Your task to perform on an android device: In the SoundCloud app Share the playlist Fun to dbwscratch.test.id3@gmail.com
Image 0: 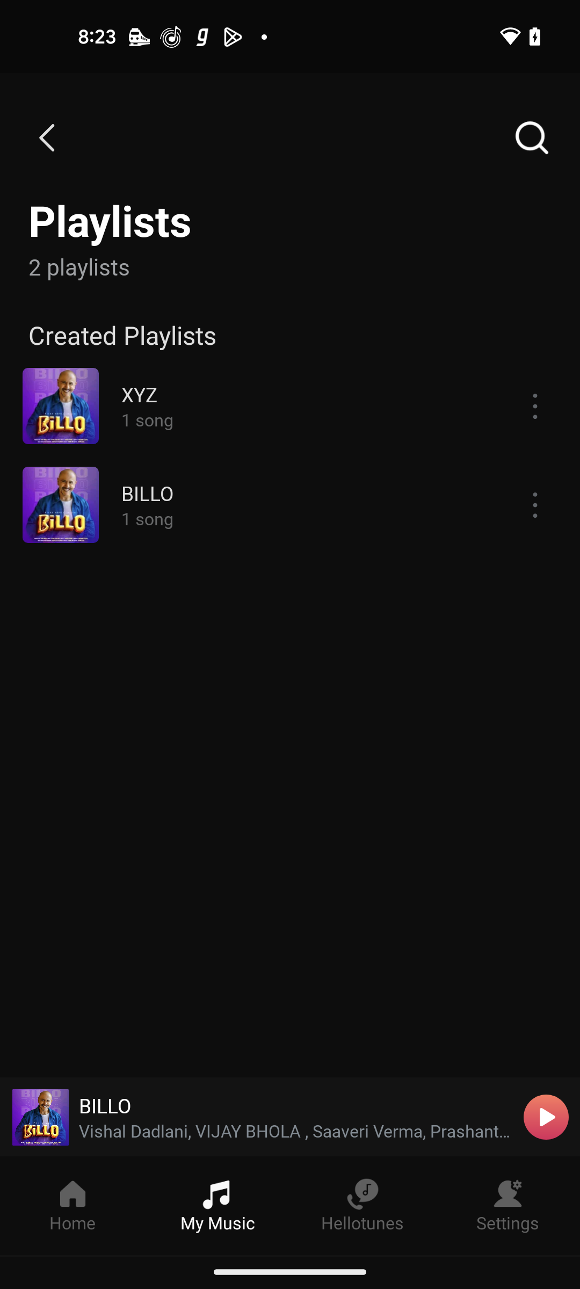
Open the SoundCloud app
Step 0: open app "SoundCloud"
Image 2: 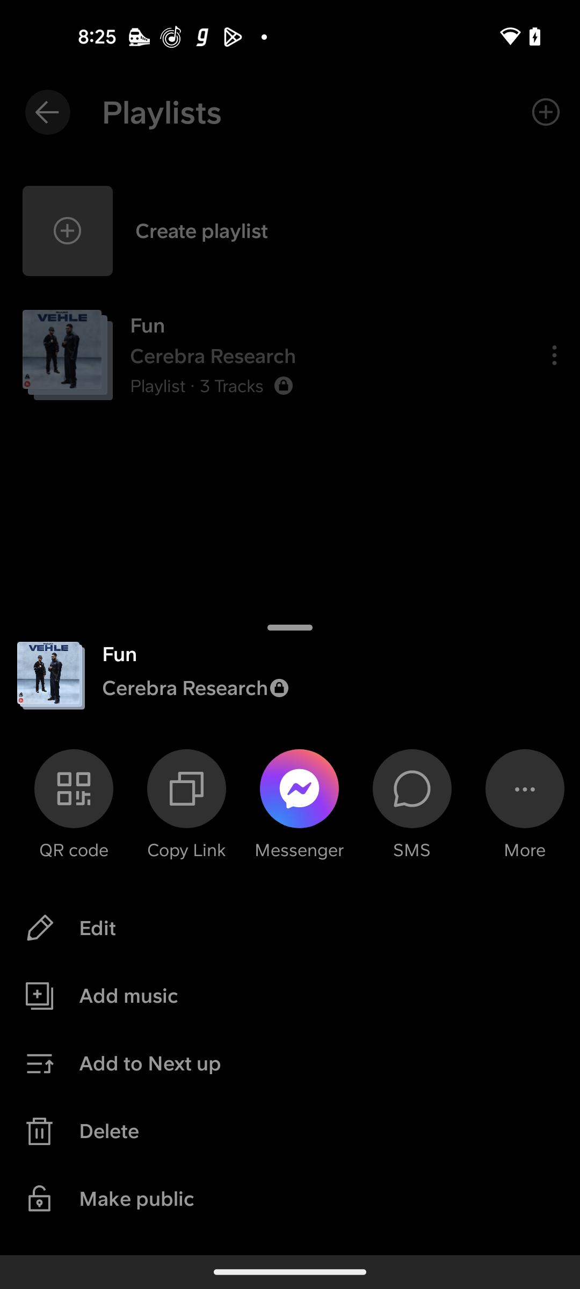
Click on More button
Step 2: click (525, 788)
Image 3: 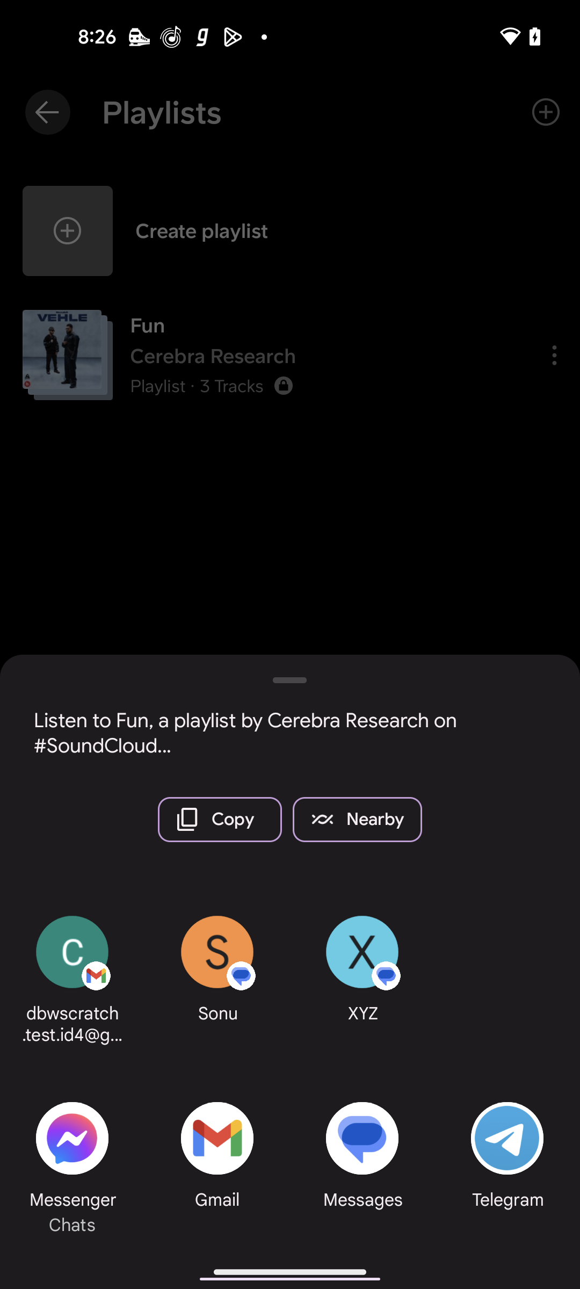
Click on the Gmail app
Step 3: click (218, 1160)
Image 4: 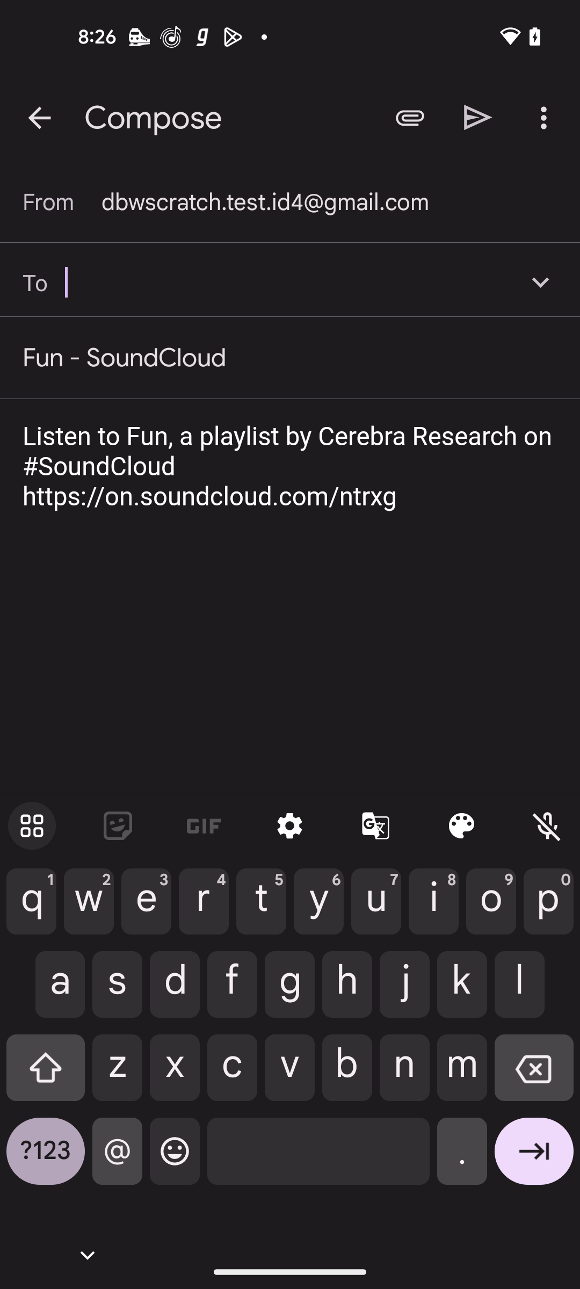
Enter Email id dbwscratch.test.id3@gmail.com
Step 4: type "dbwscratch.test.id3@gmail.com"
Image 5: 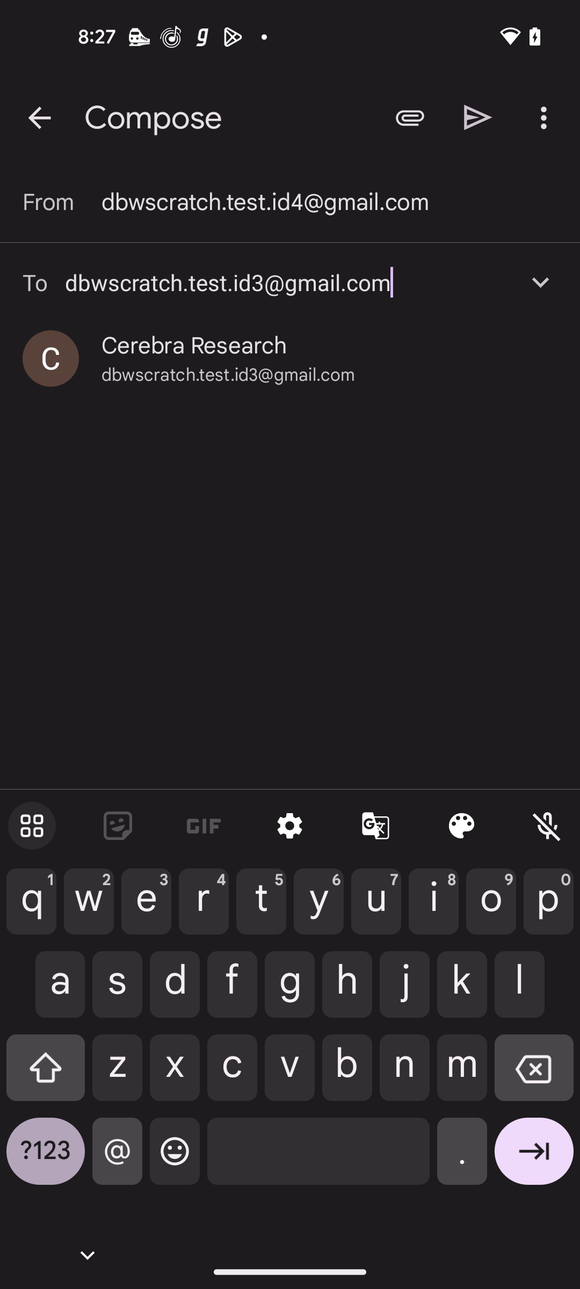
Select Cerebra Research id
Step 5: click (329, 358)
Image 6: 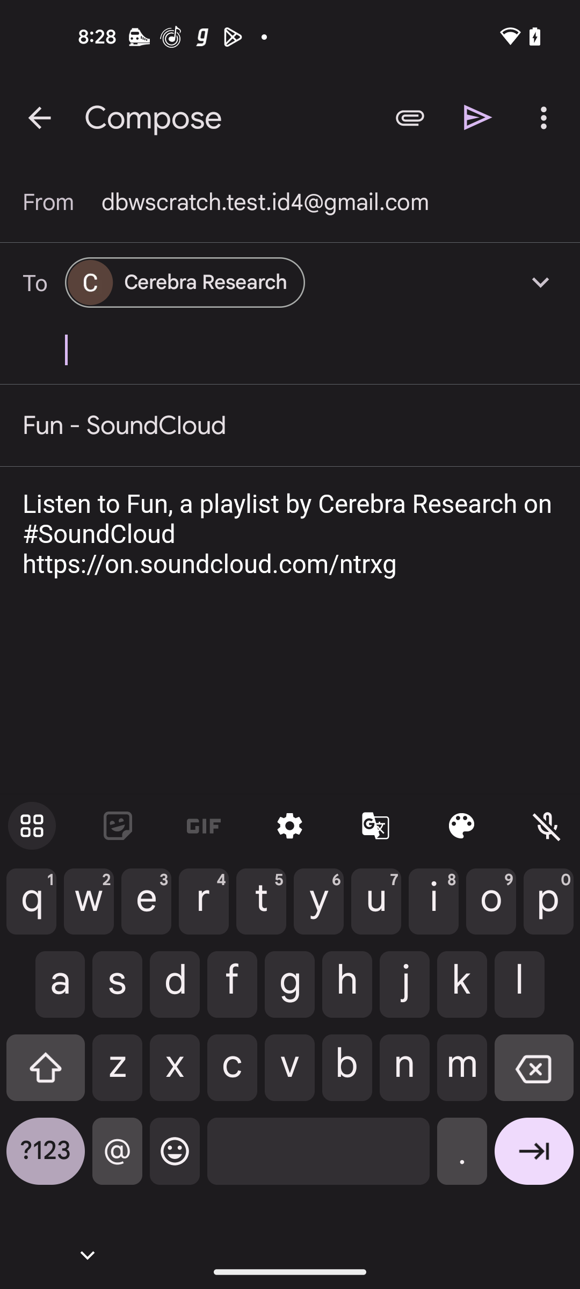
Click on Send button at the top right side
Step 6: click (478, 117)